Your task to perform on an android device: I need a new drill machine for my carpentry business because my old one broke down. Using the industrial buying app, locate the drill machine.
Image 0: 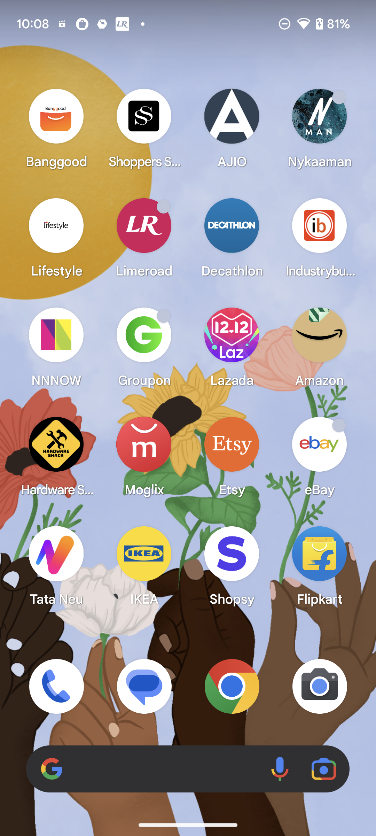
Open Industry buying app
Step 0: open app "Industrybuying"
Image 1: 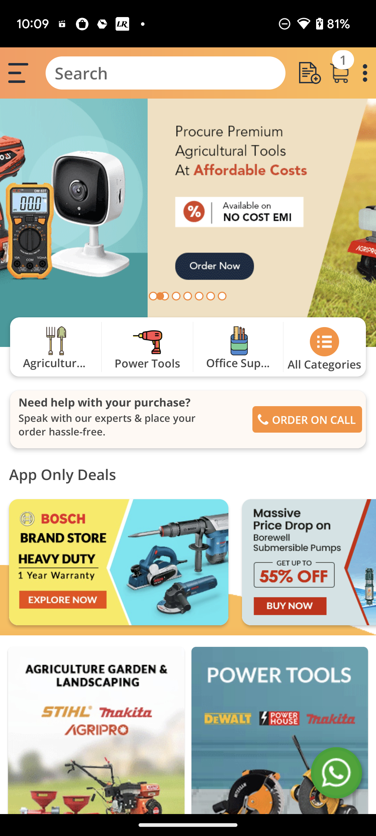
Click on the search bar at the top of the screen
Step 1: click (165, 73)
Image 2: 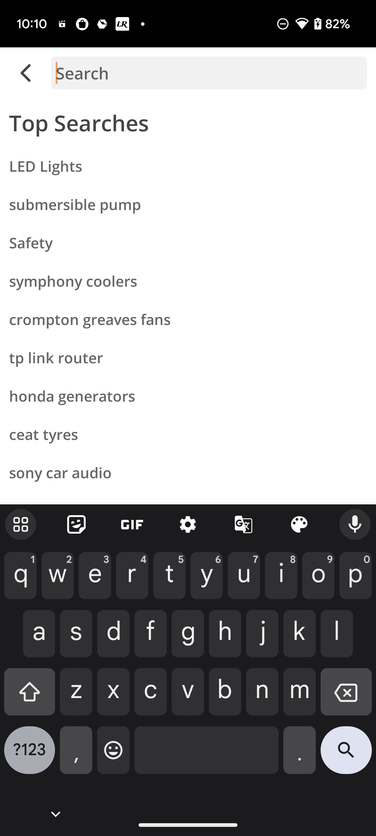
search for drill machine
Step 2: type "drill machine"